Your task to perform on an android device: Open the Ovia Pregnancy app & turn on the Bump tracker filter
Image 0: 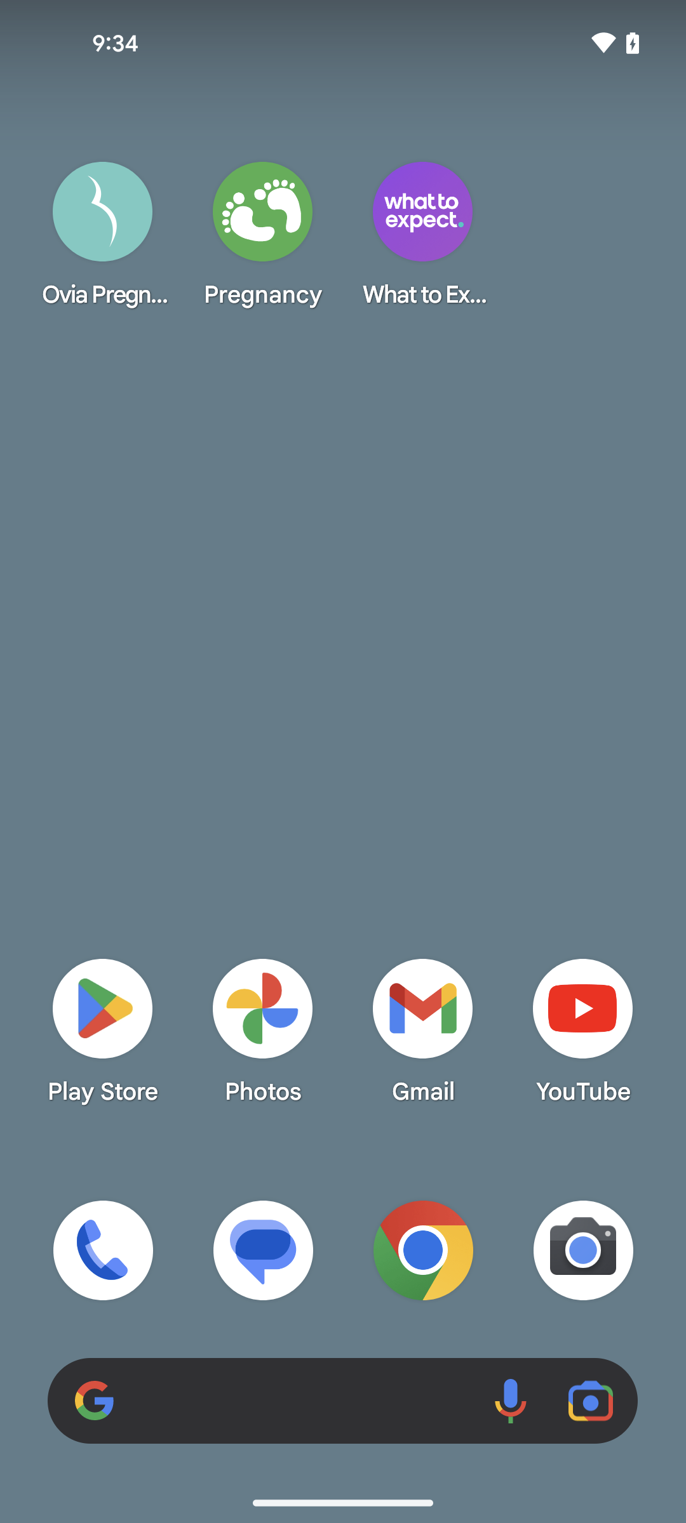
open the Ovia Pregnancy app
Step 0: open app "Ovia Pregnancy"
Image 1: 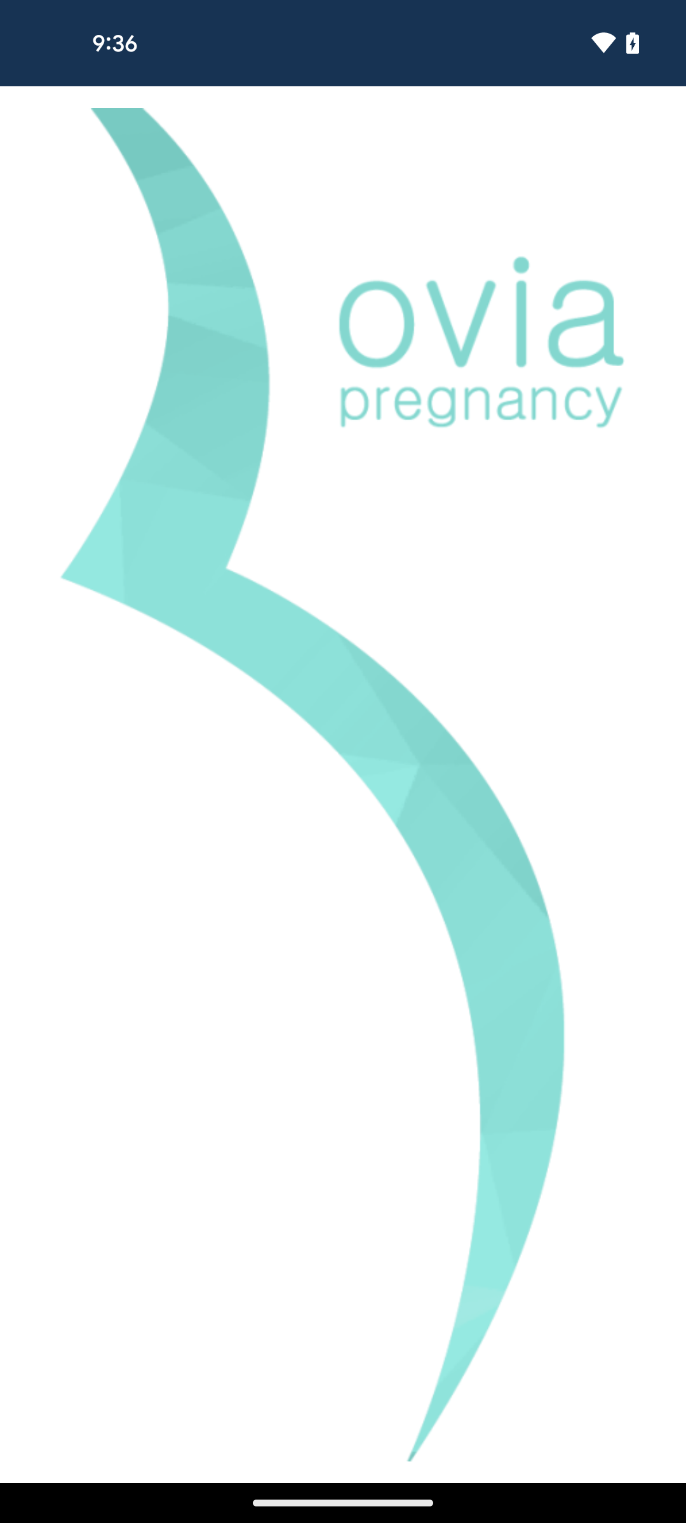
open the Ovia Pregnancy app
Step 1: wait
Image 2: 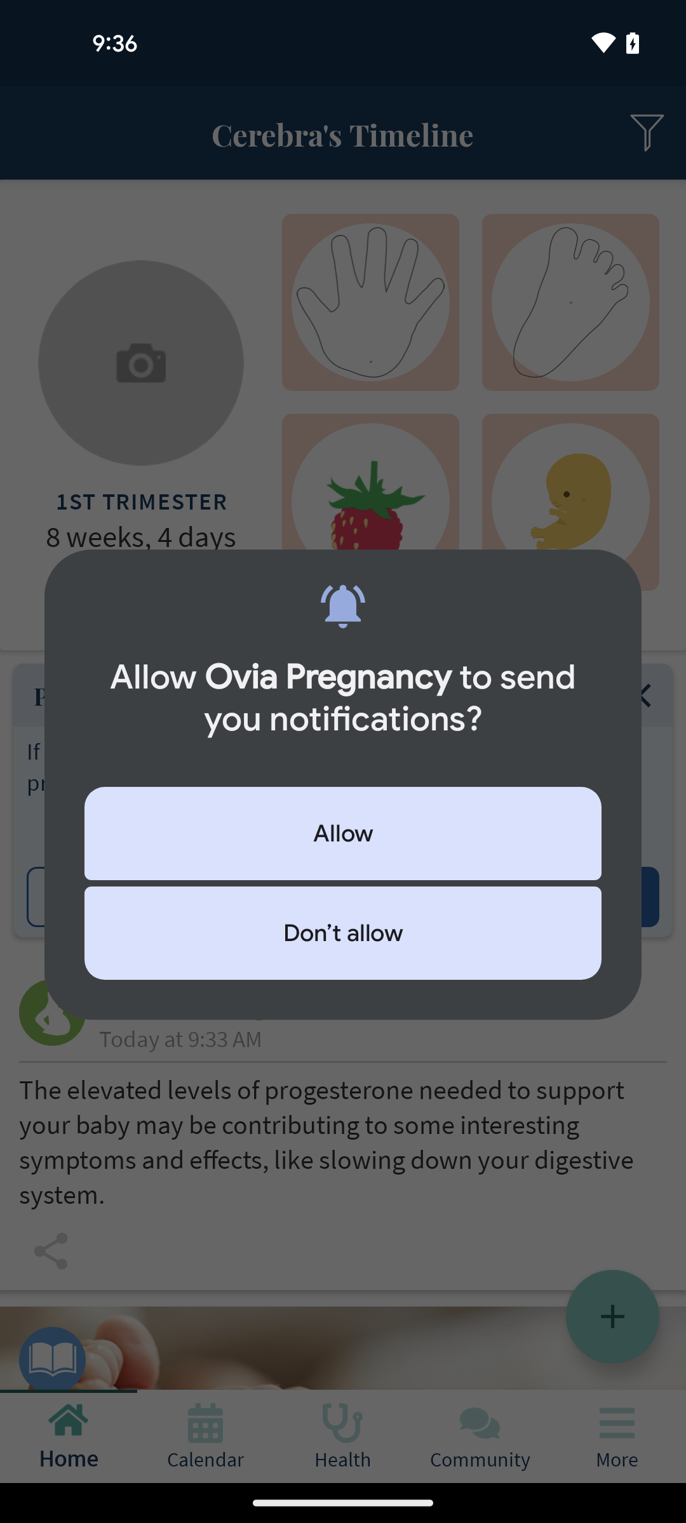
click on the allow option
Step 2: click (343, 833)
Image 3: 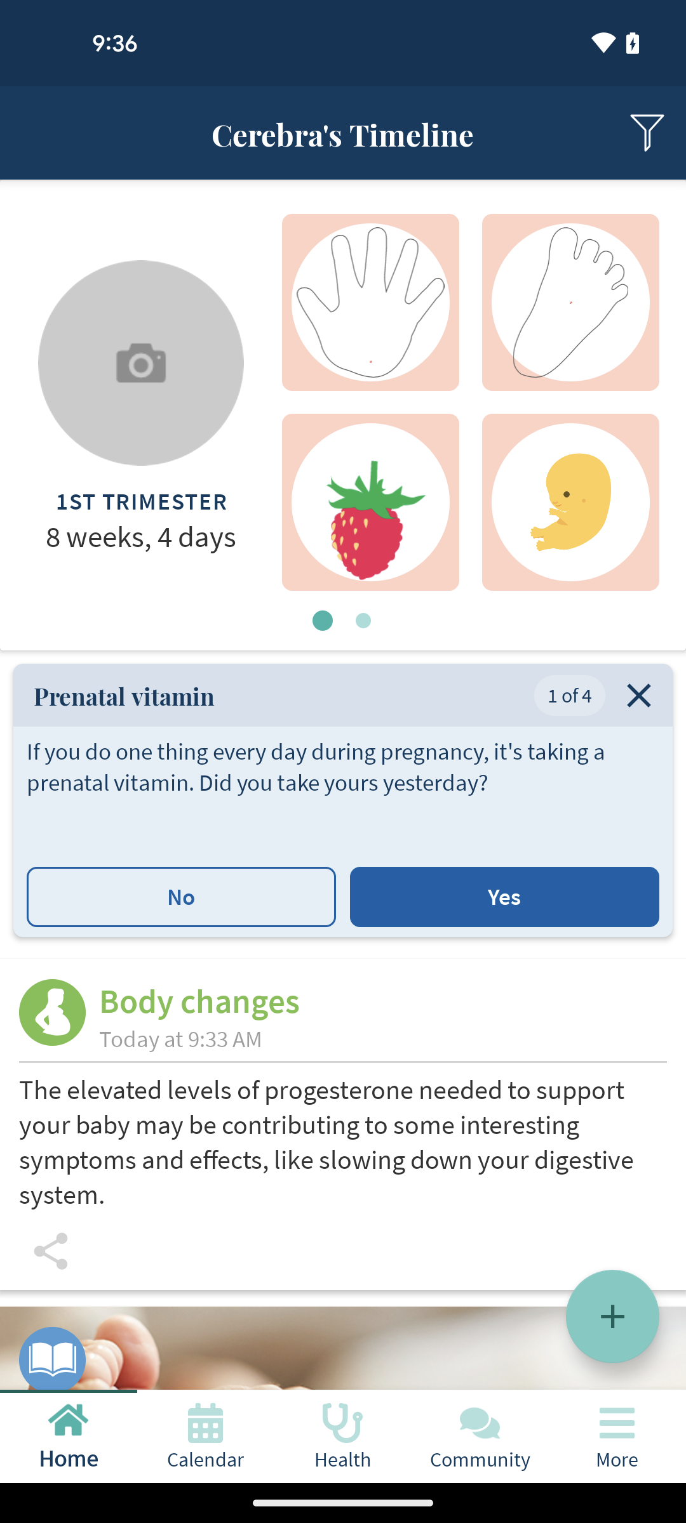
click on the filter icon at the top right corner of the screen
Step 3: click (647, 133)
Image 4: 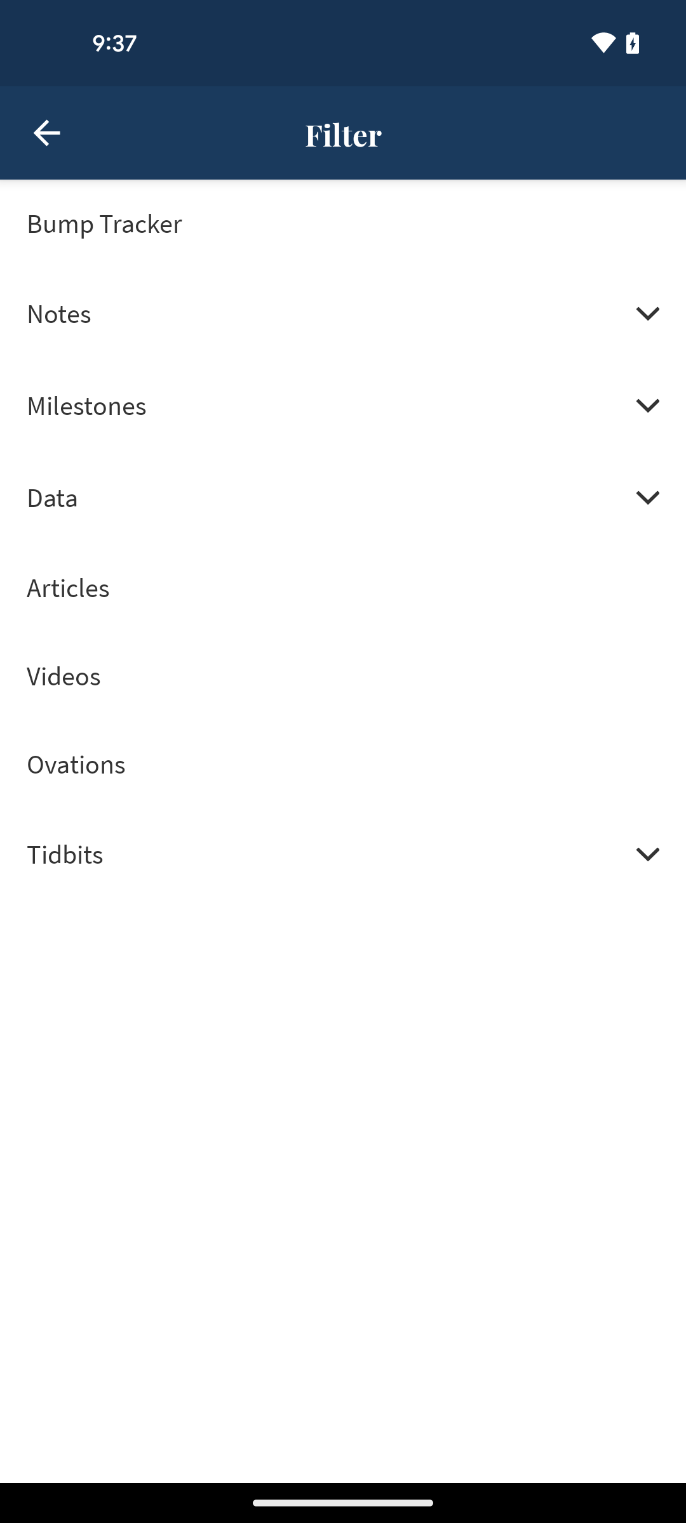
click on the Bump Tracker to turn it on 
Step 4: click (343, 223)